Your task to perform on an android device: I want to add 1 more line in the Movie Plans document with the phrase "I will buy the movie 2 more premium tickets for my friend deniel and his wife.
Image 0: 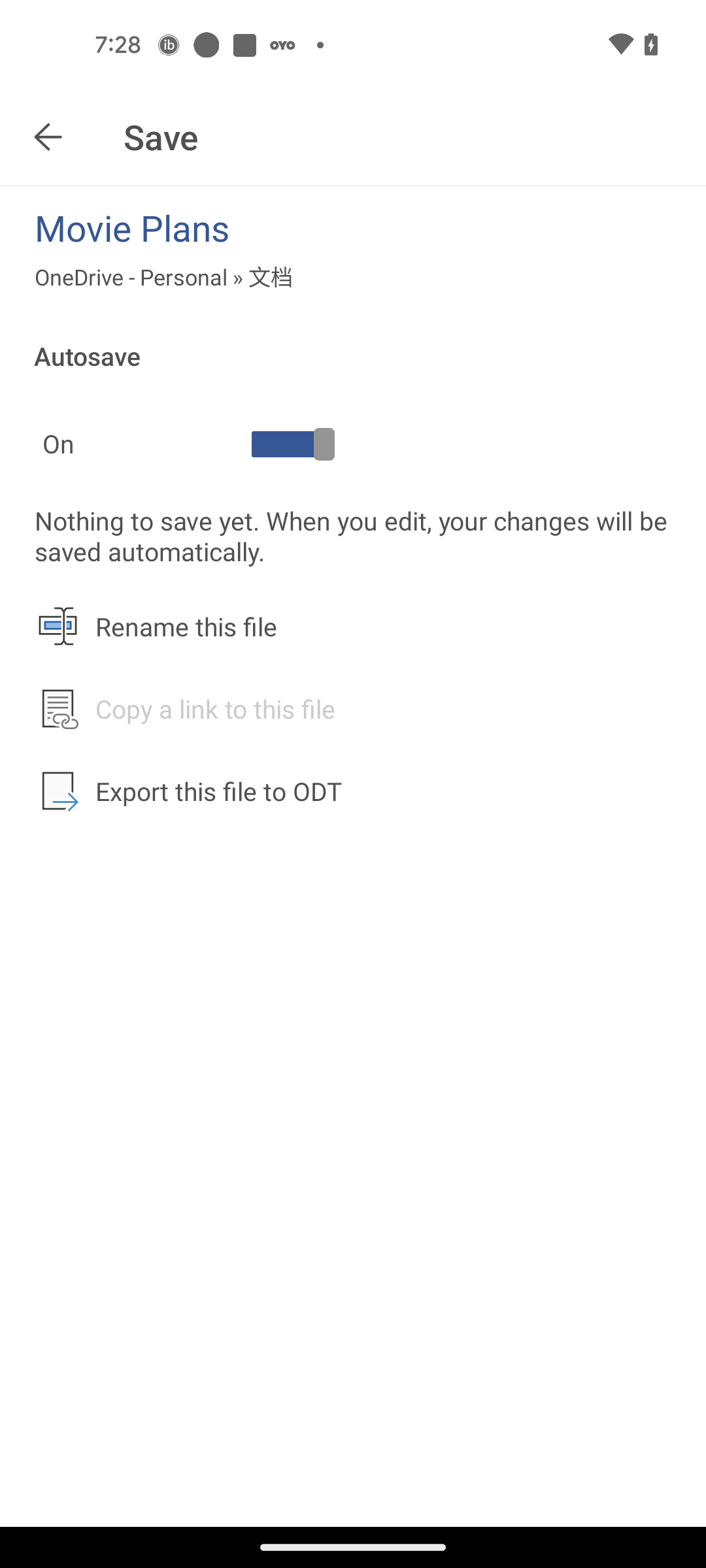
Go back to the previous page
Step 0: press back button
Image 1: 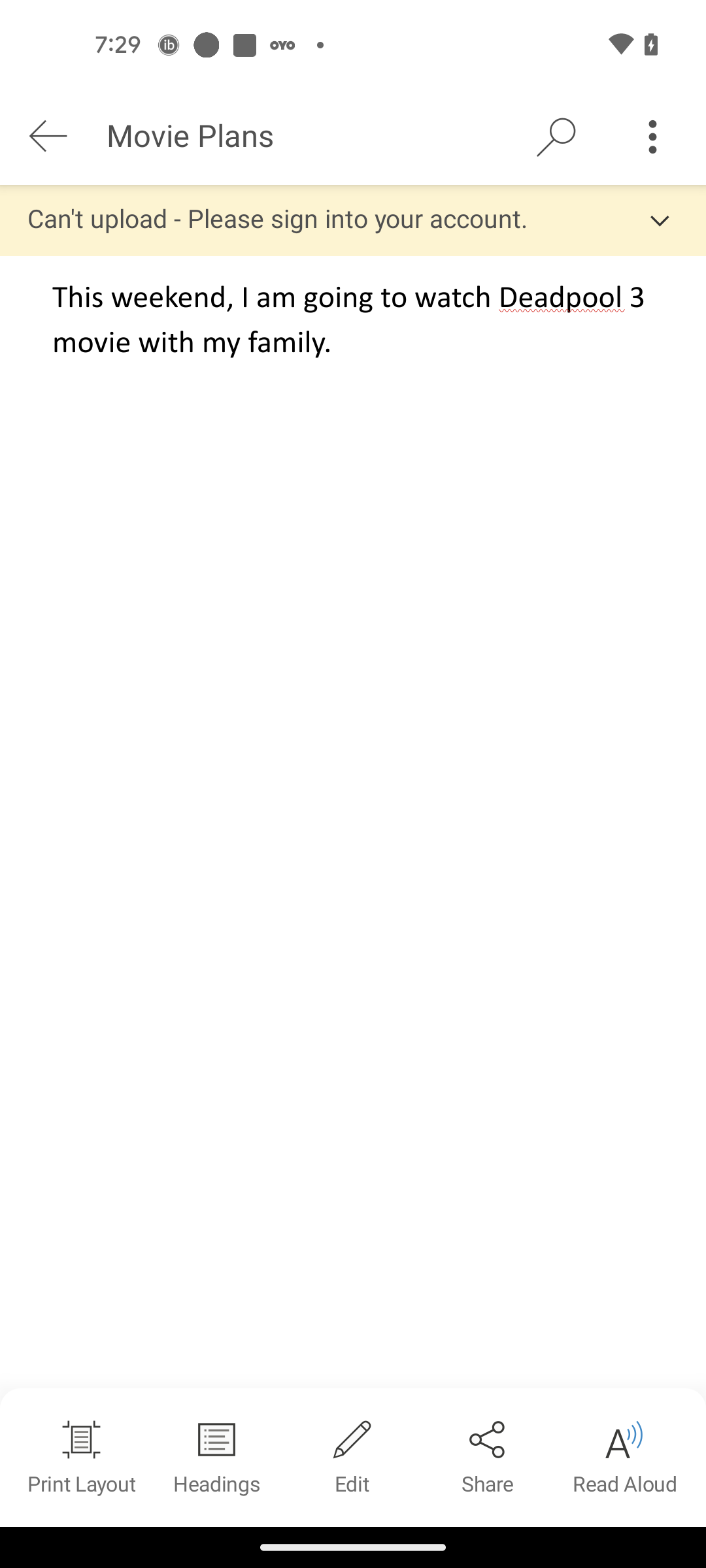
Click on the Edit icon
Step 1: click (352, 1457)
Image 2: 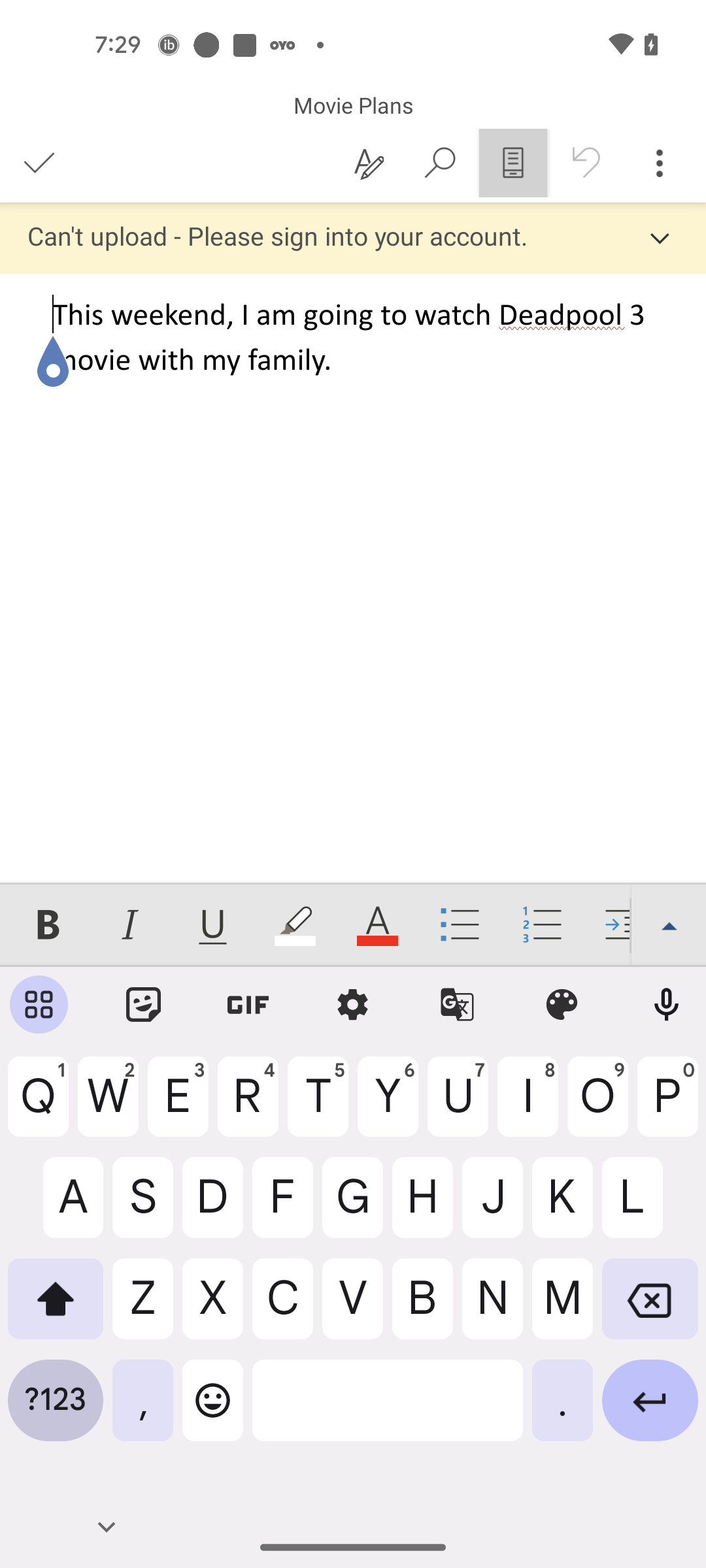
Tap on the last word of the document
Step 2: click (338, 363)
Image 3: 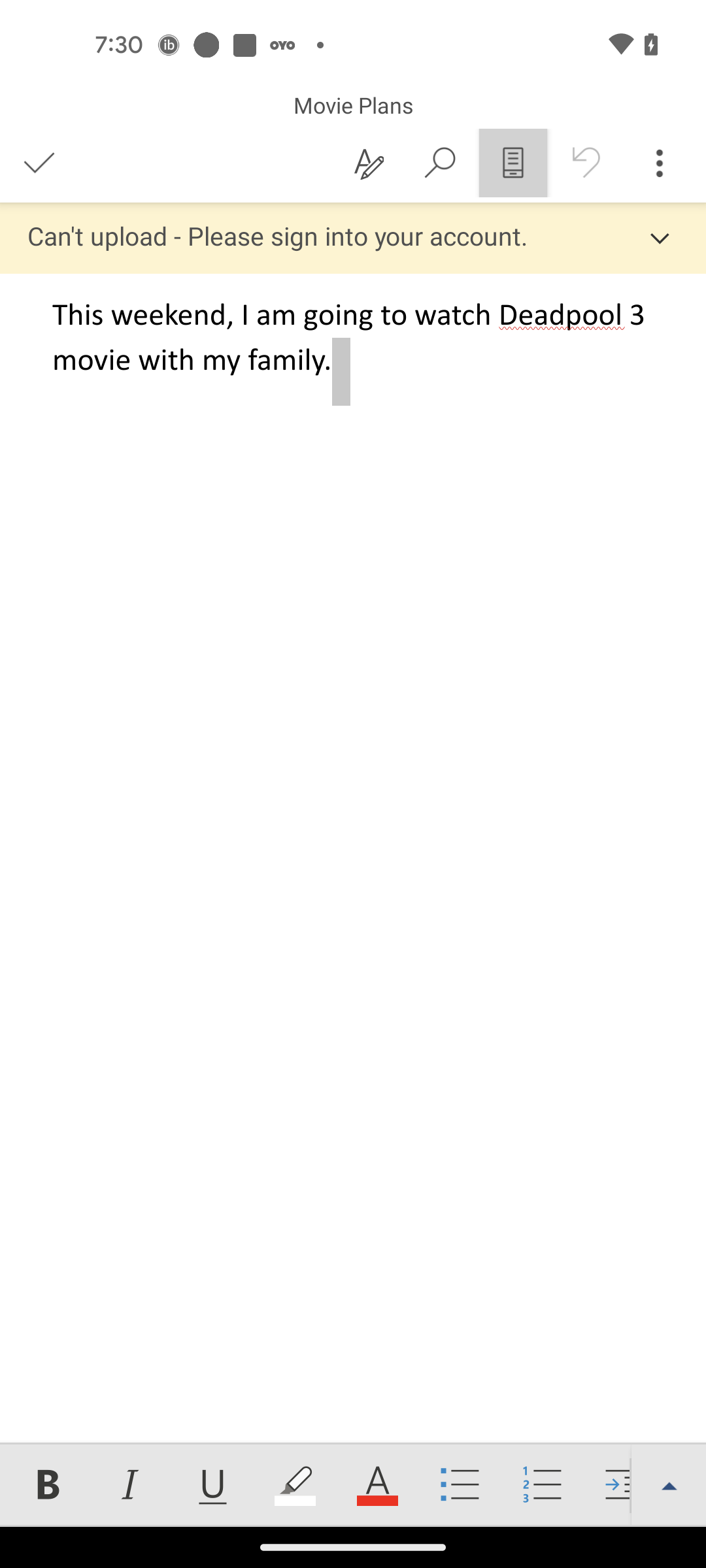
Tap on the last word of the document
Step 3: wait
Image 4: 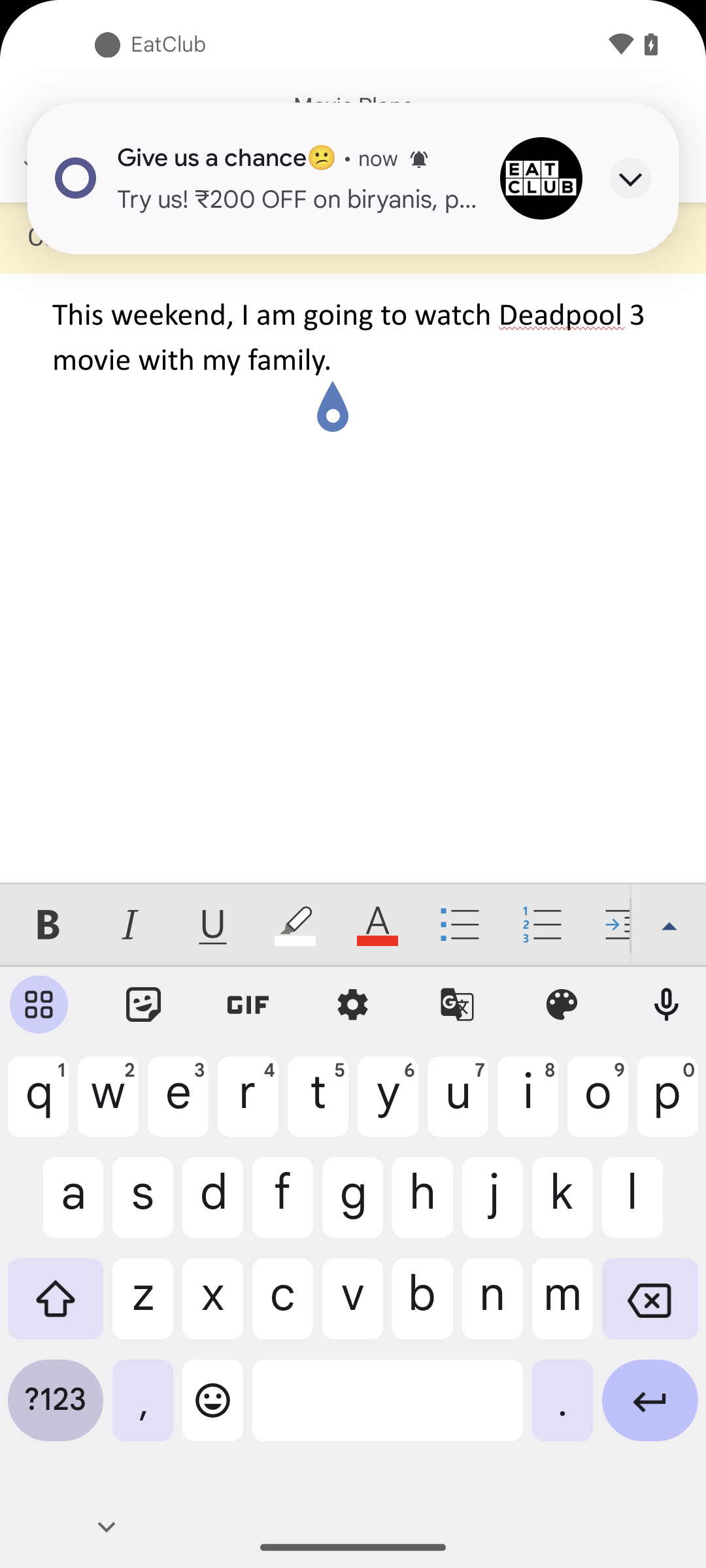
Click on the Enter button at the bottom right corner of the screen
Step 4: click (650, 1410)
Image 5: 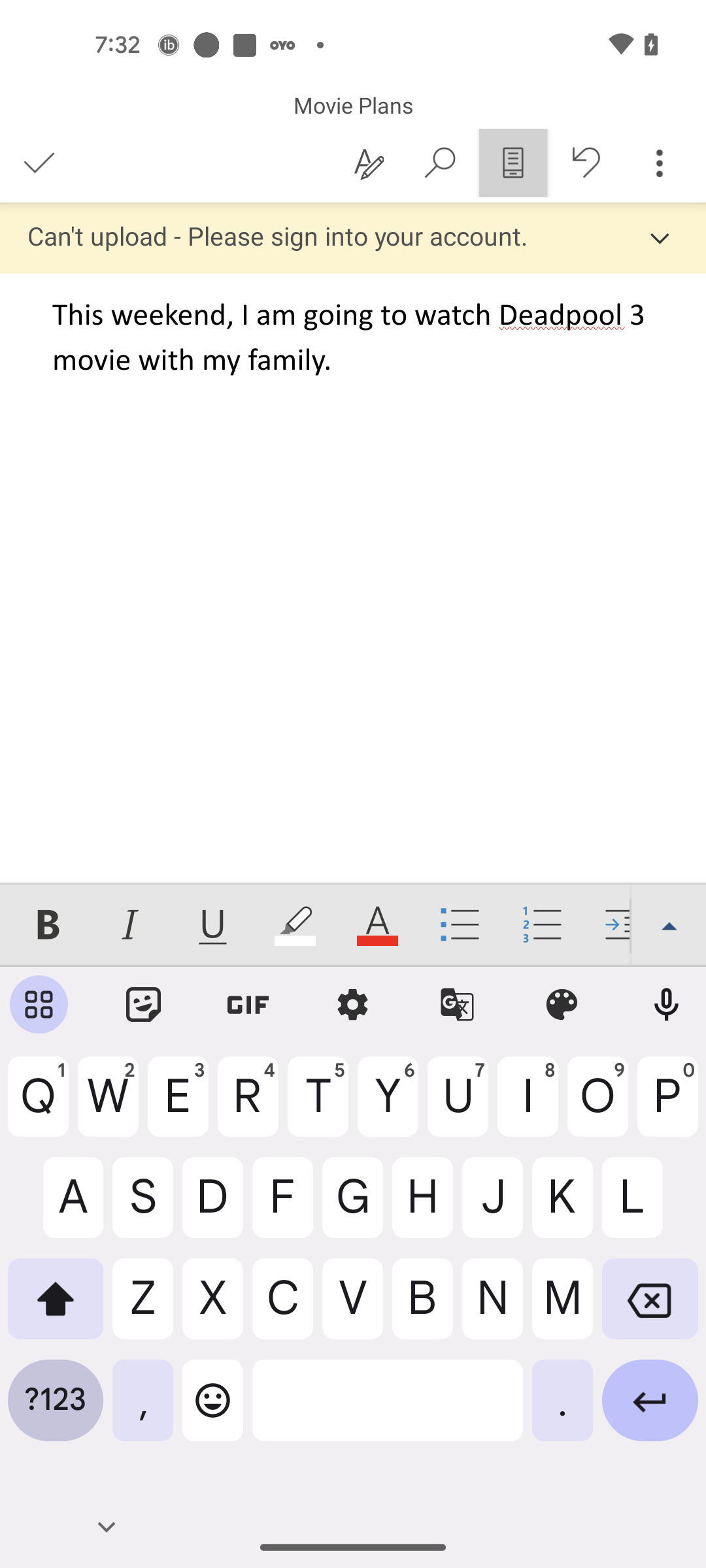
Add the phrase "I will buy the movie 2 more premium tickets for my friend deniel and his wife".
Step 5: type "I will buy the movie 2 more premium tickets for my friend deniel and his wife."